Your task to perform on an android device: Show me the shoes in size 9 from the new Balance brand on the eBay app.
Image 0: 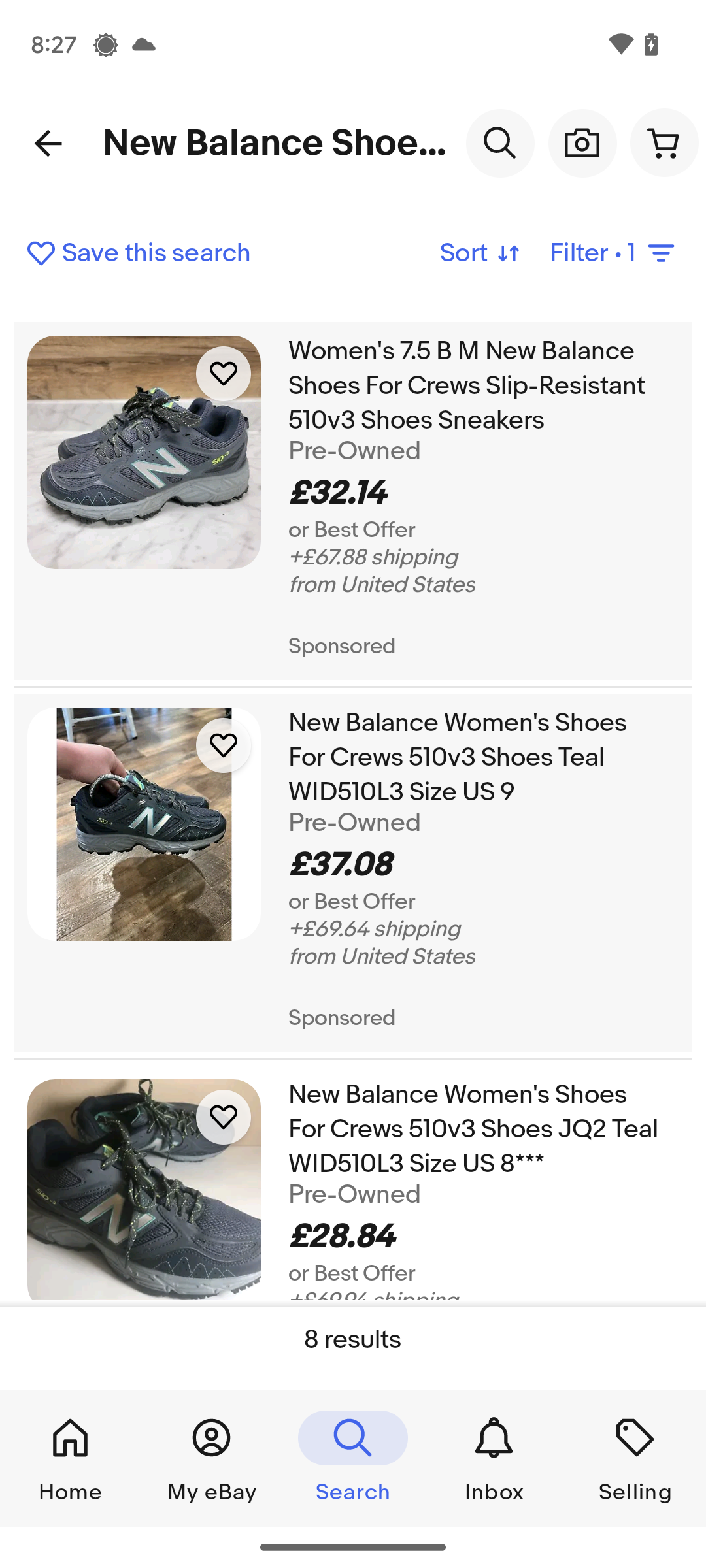
Click on the filers tab at the top-right side of the search result.
Step 0: click (614, 253)
Image 1: 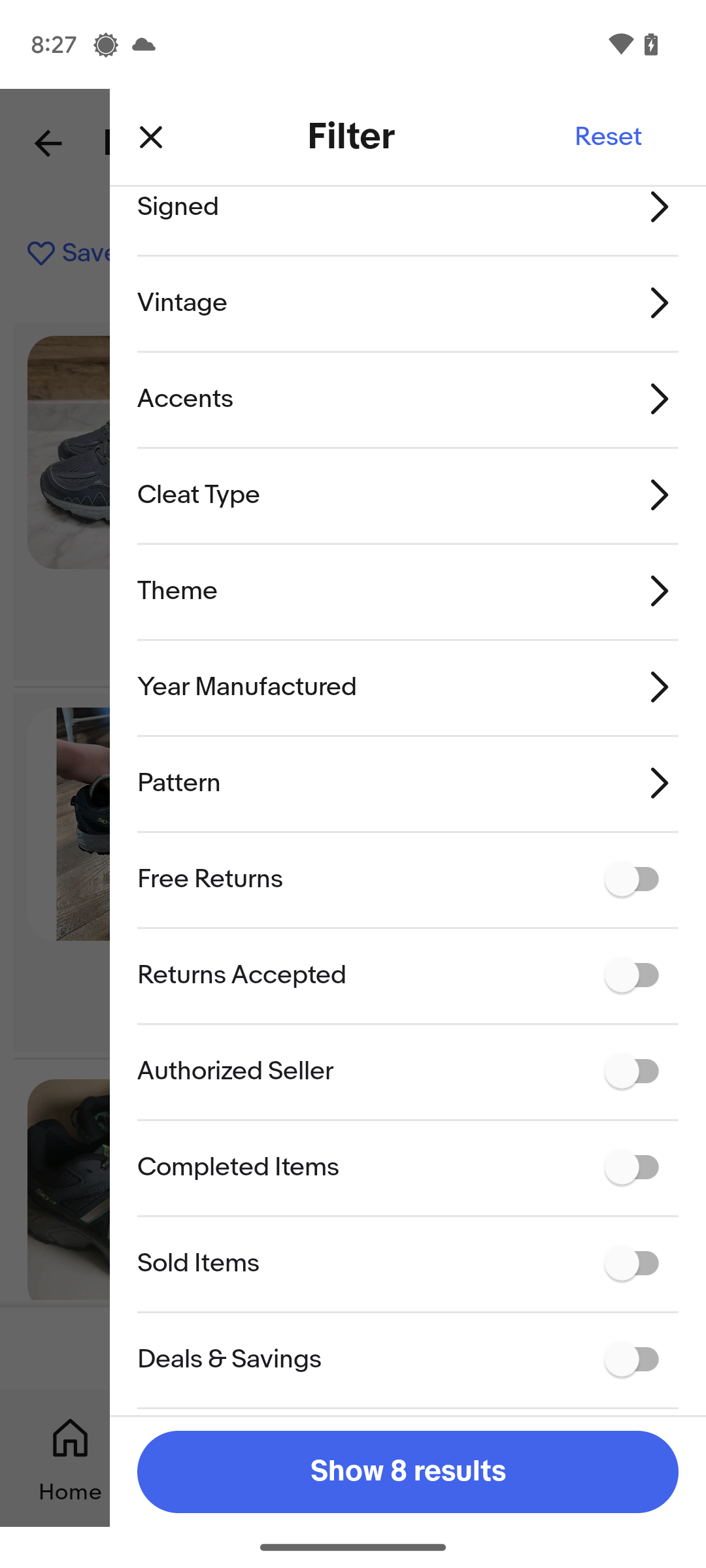
Scroll down until you find US shoe size.
Step 1: scroll up
Image 2: 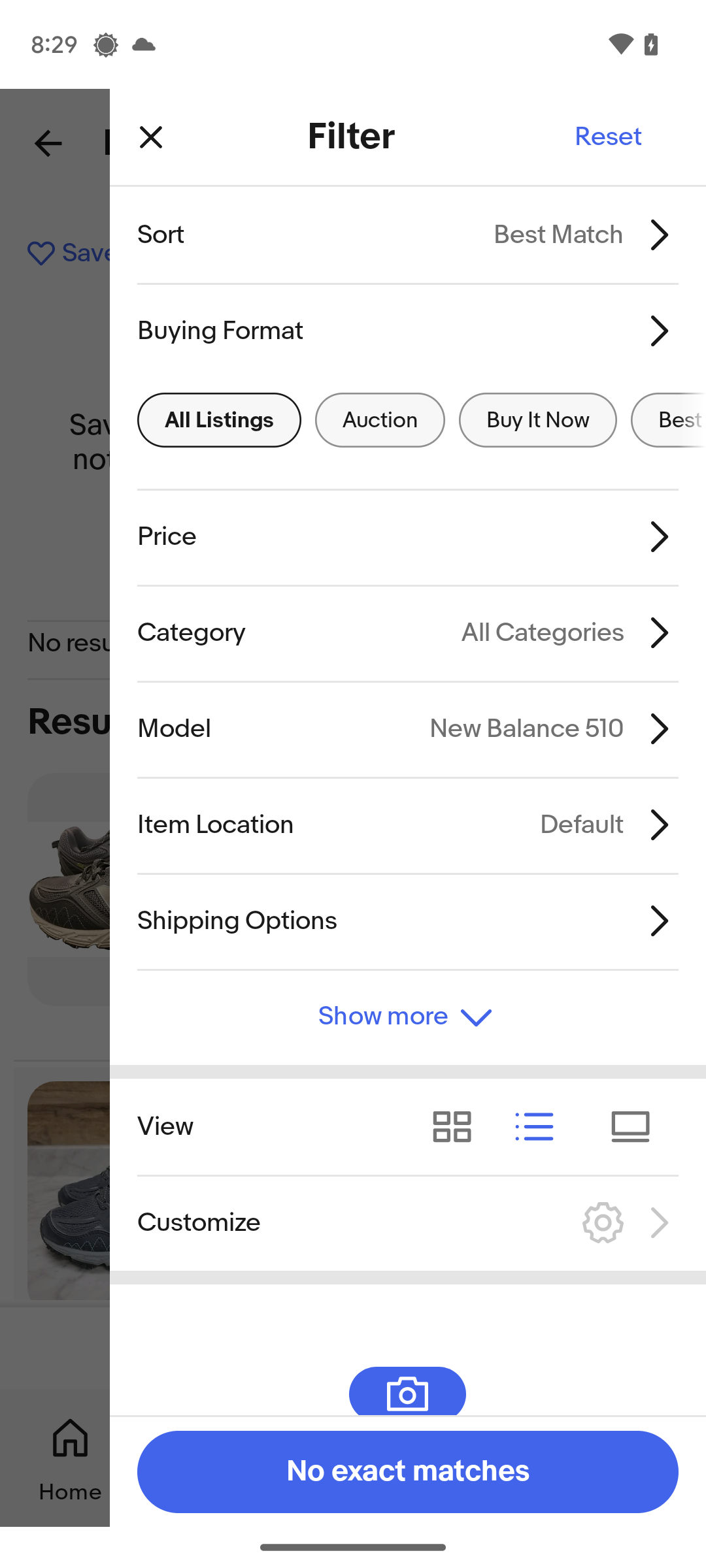
Scroll down until you find US shoe size.
Step 2: wait
Image 3: 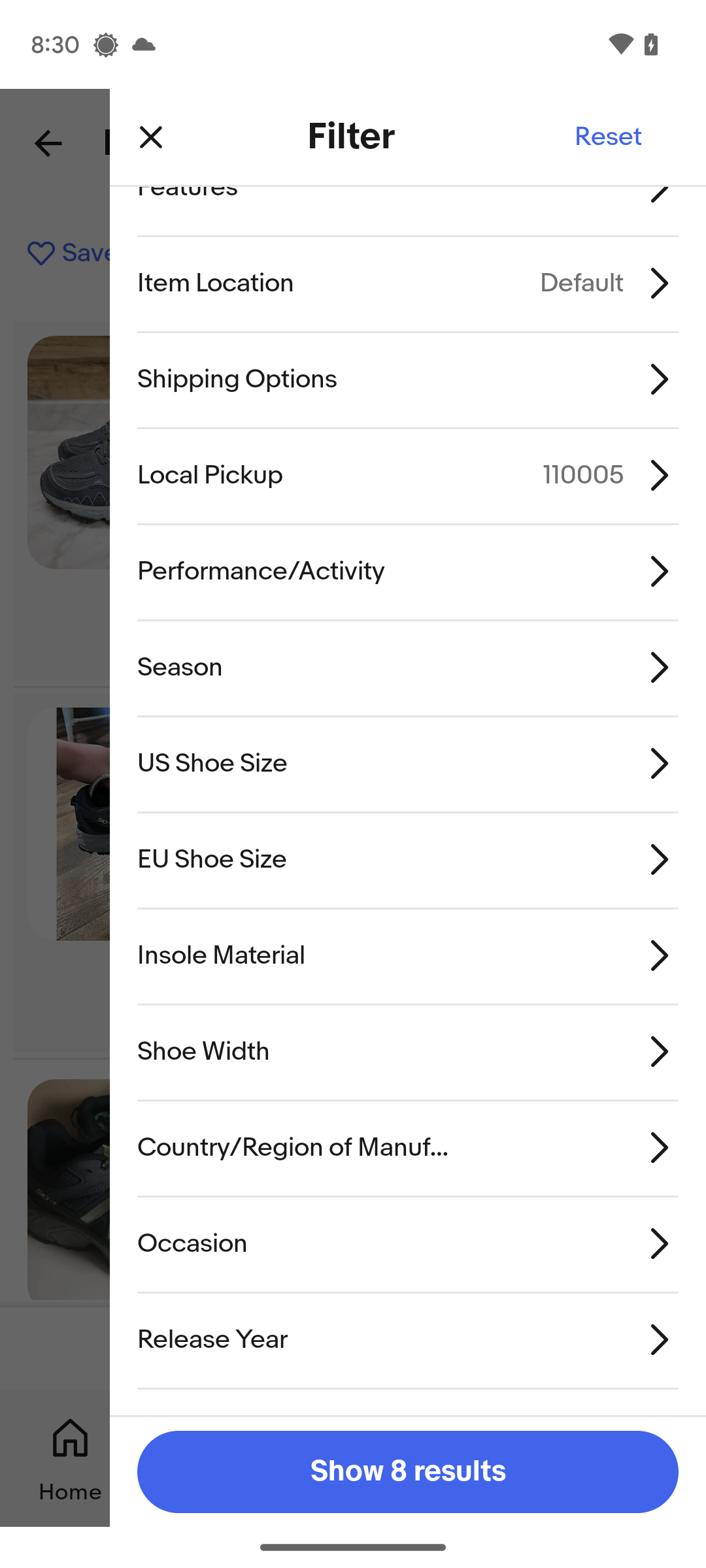
Click on US shoes size.
Step 3: click (483, 757)
Image 4: 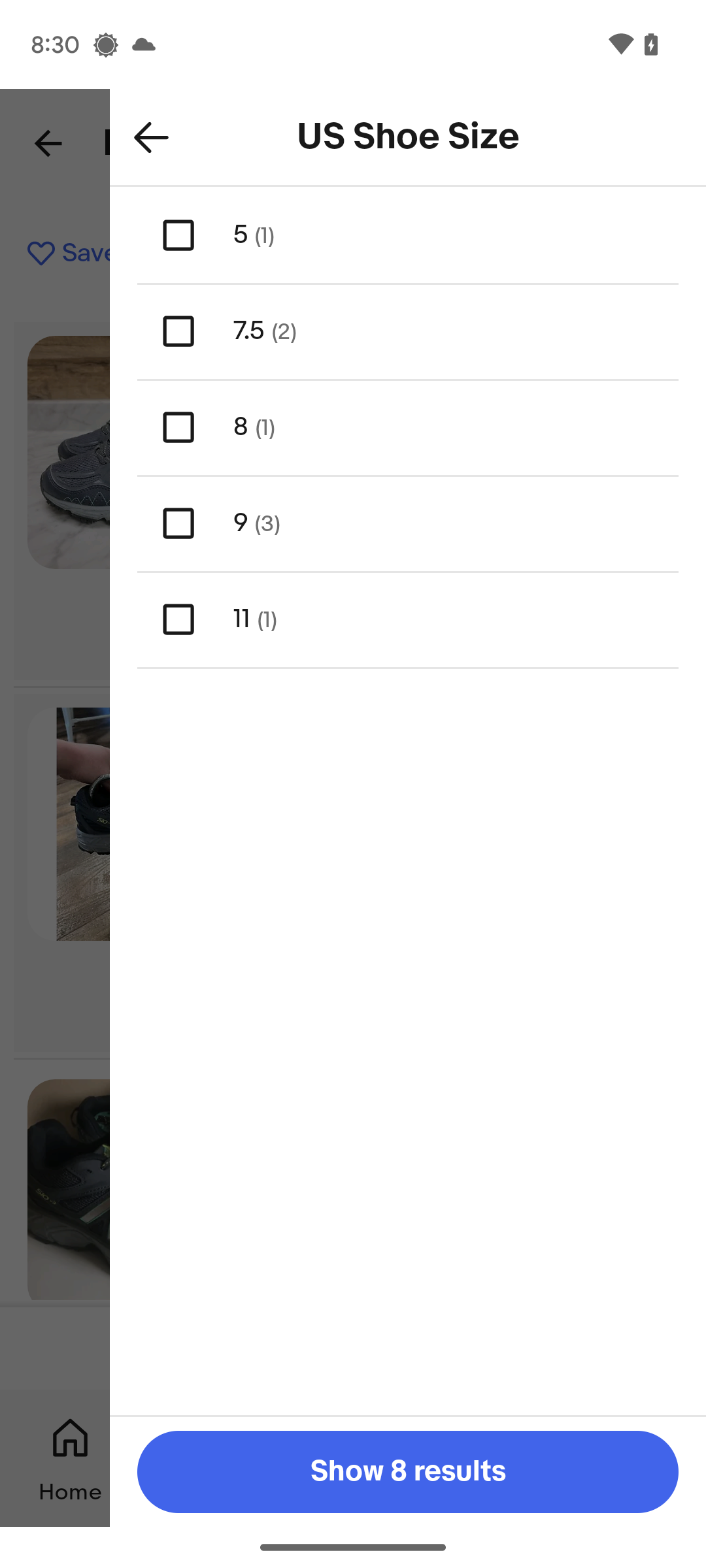
Select the size 9.
Step 4: click (375, 530)
Image 5: 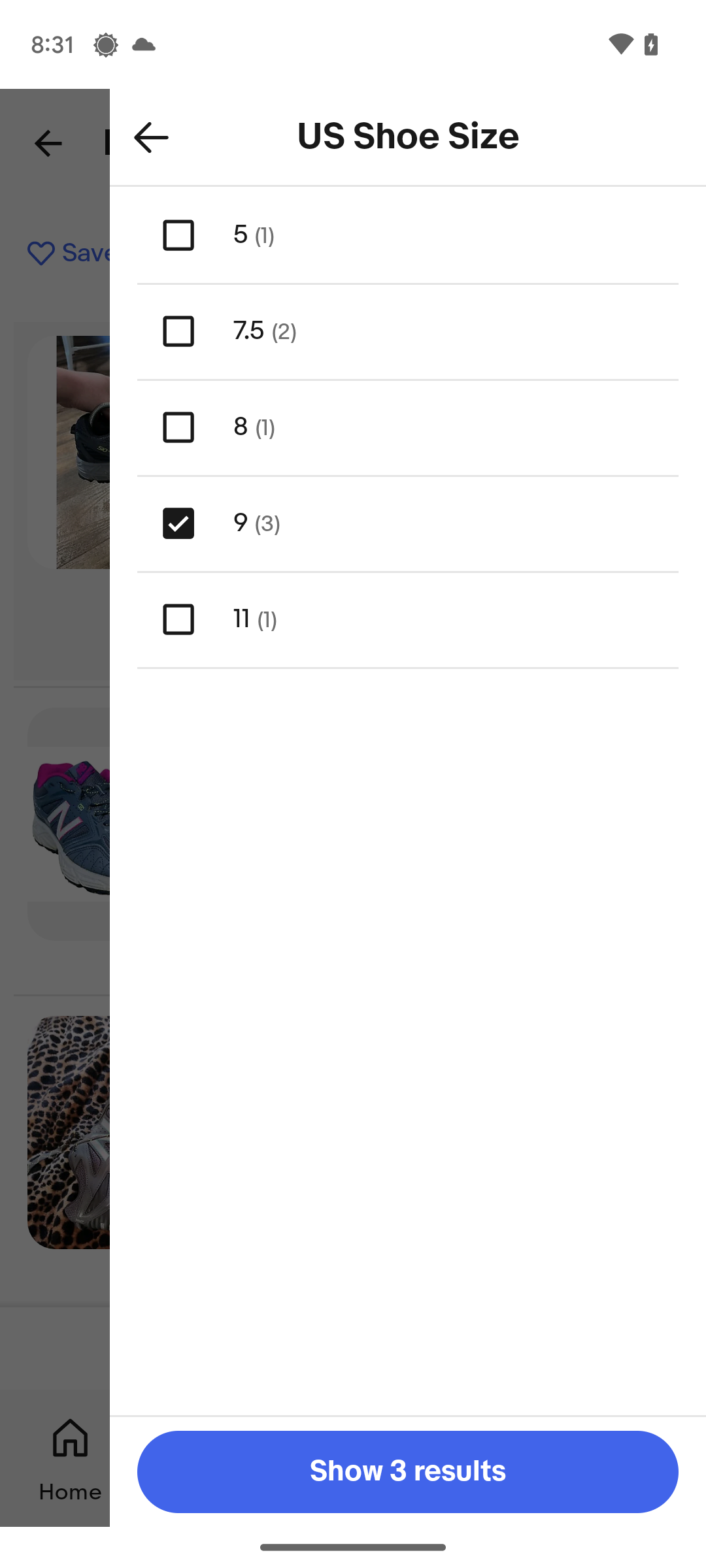
Click on Show 3 Result at the bottom.
Step 5: click (450, 1430)